Your task to perform on an android device: On the Drive app, share the pdf of A Voyage to the Moon by Cyrano de Bergera with my friend, Amelia Miller, on her gmail account (amelia.miller2709@gmail.com).
Image 0: 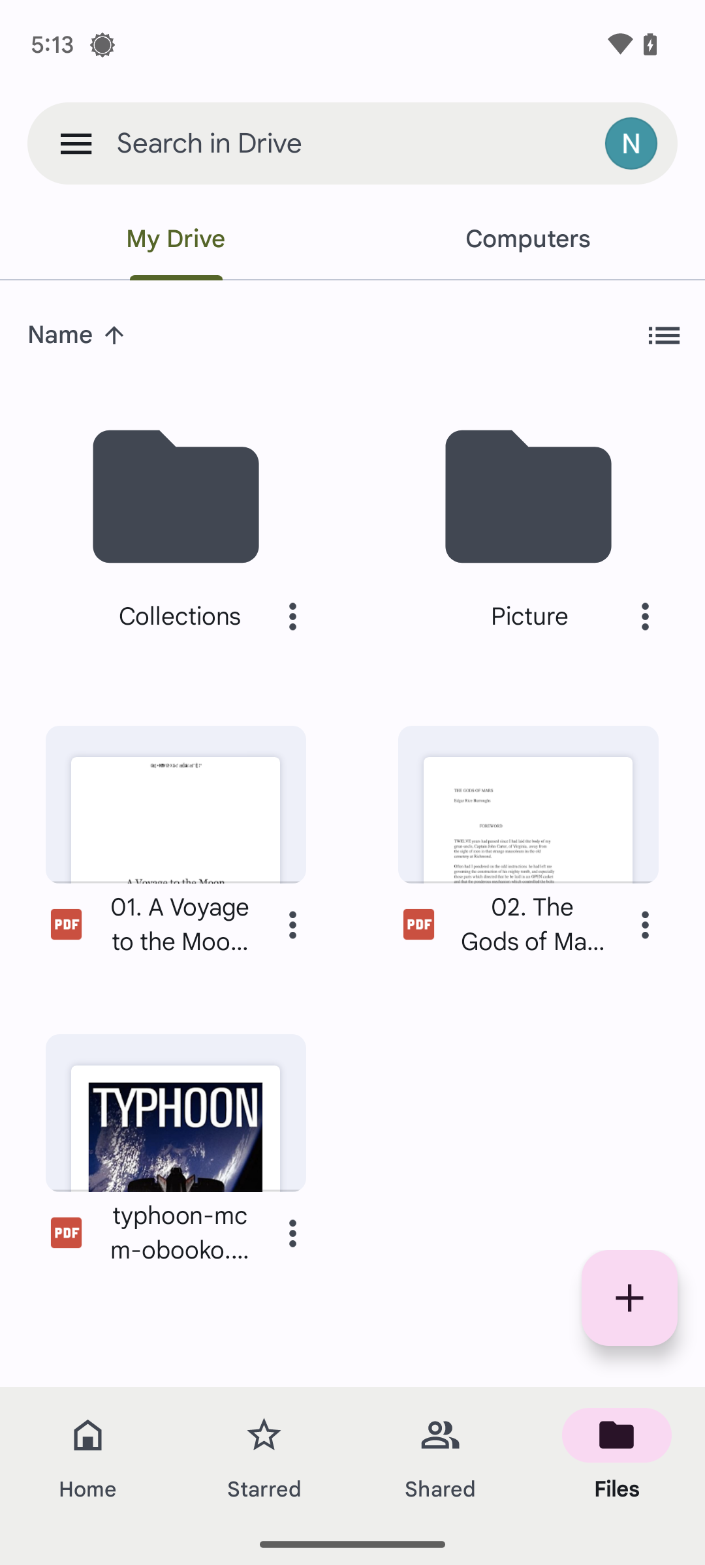
Click on the three dot icon of the file A Voyage to the Moon by Cyrano de Bergera.
Step 0: click (292, 925)
Image 1: 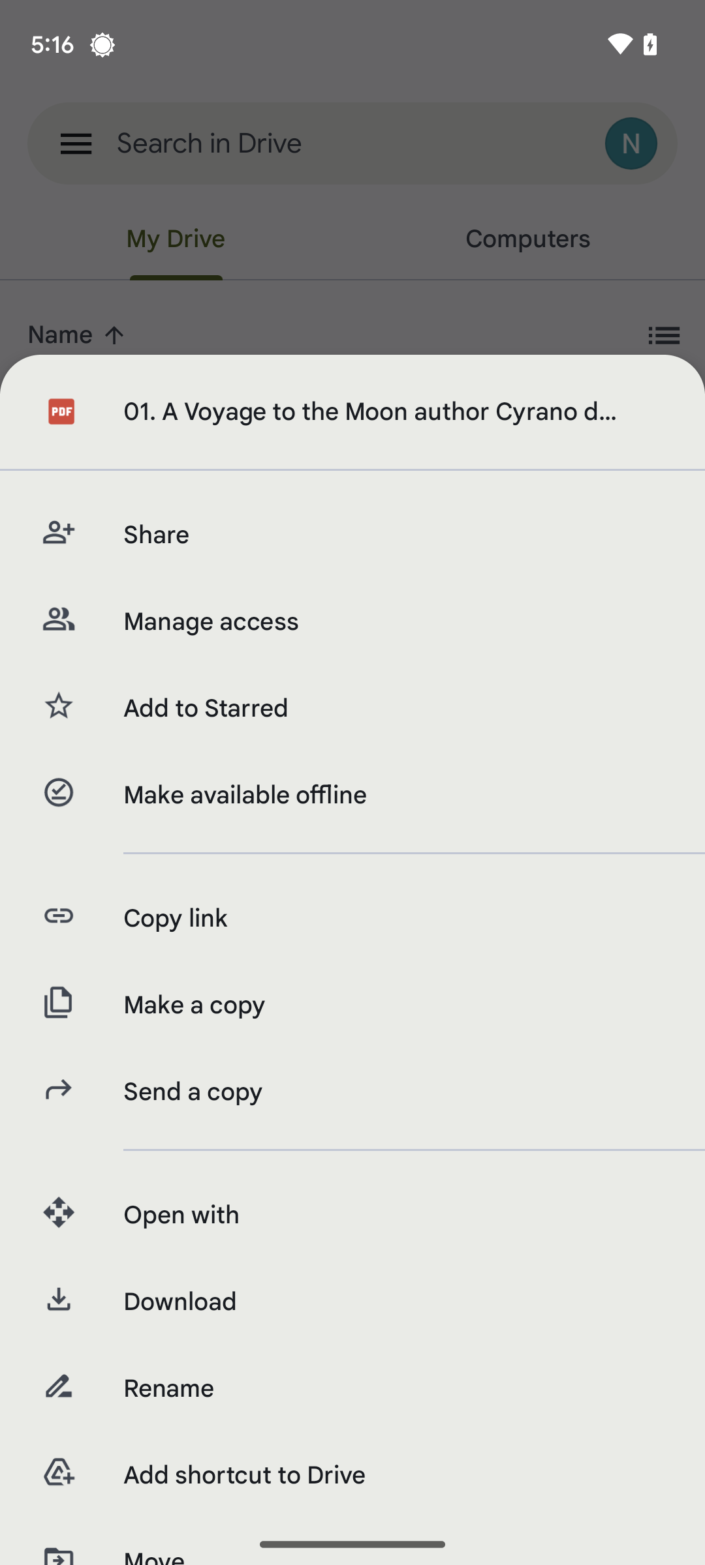
Click on the Share tab.
Step 1: click (393, 535)
Image 2: 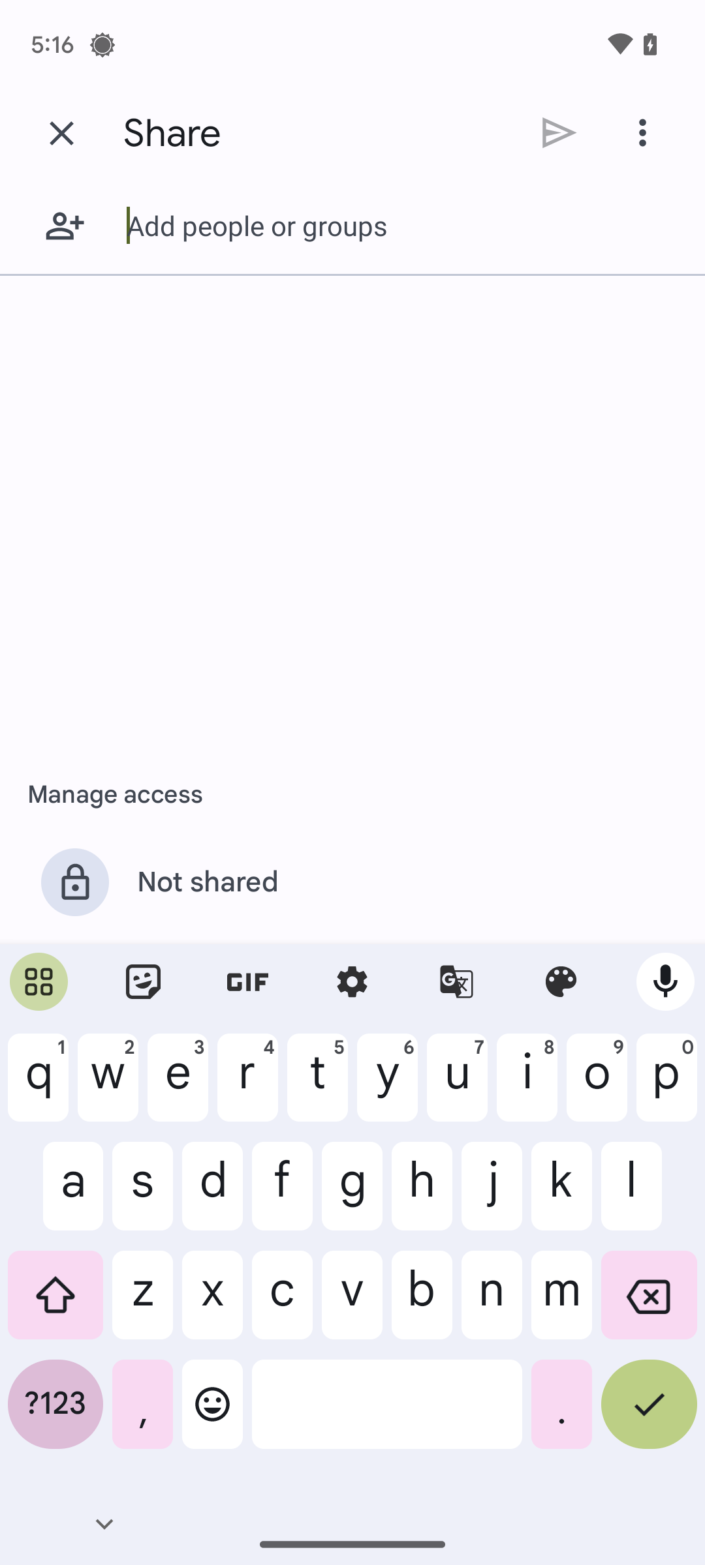
Type in amelia.miller2709@gmail.com.
Step 2: type "amelia.miller2709@gmail.com"
Image 3: 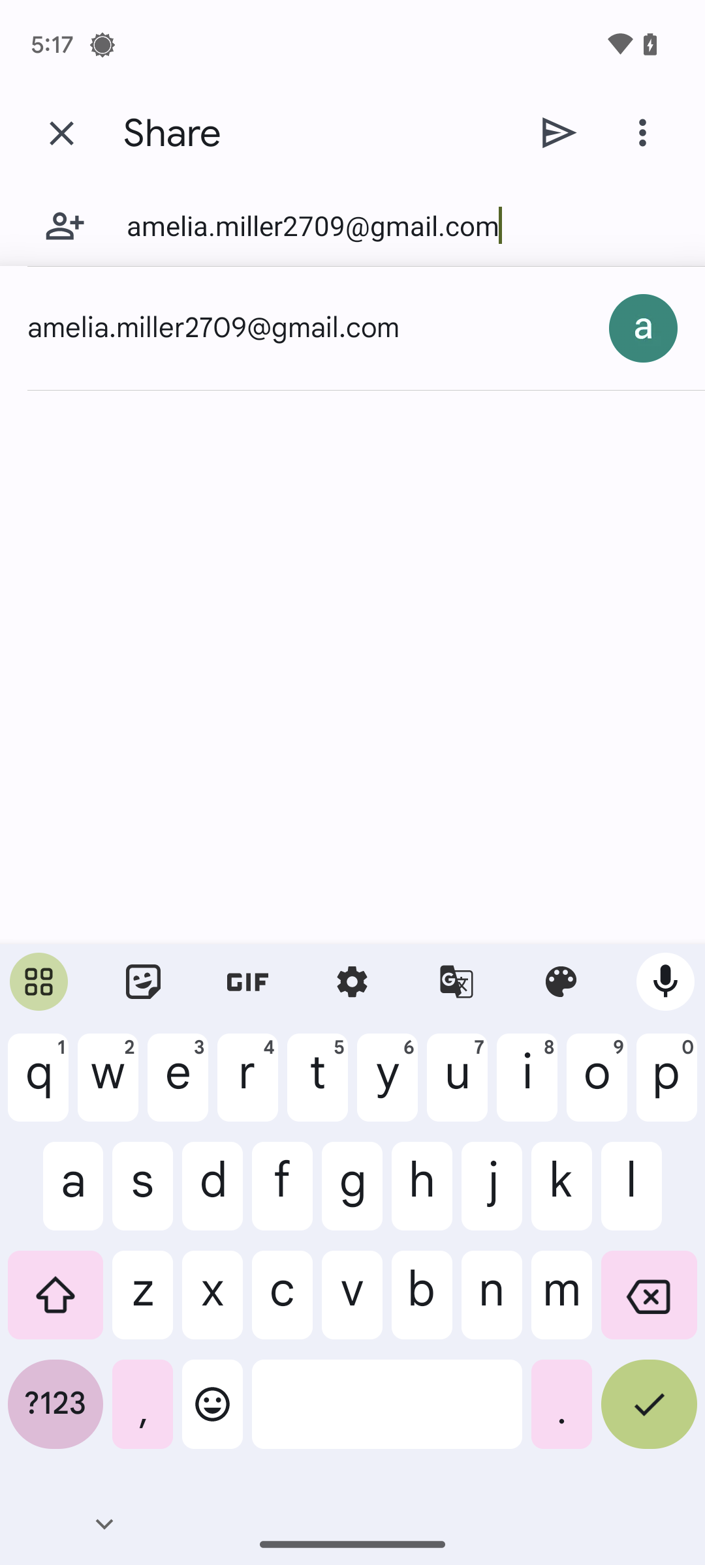
Click on the tick icon at the bottom-right corner of the keyboard.
Step 3: click (649, 1414)
Image 4: 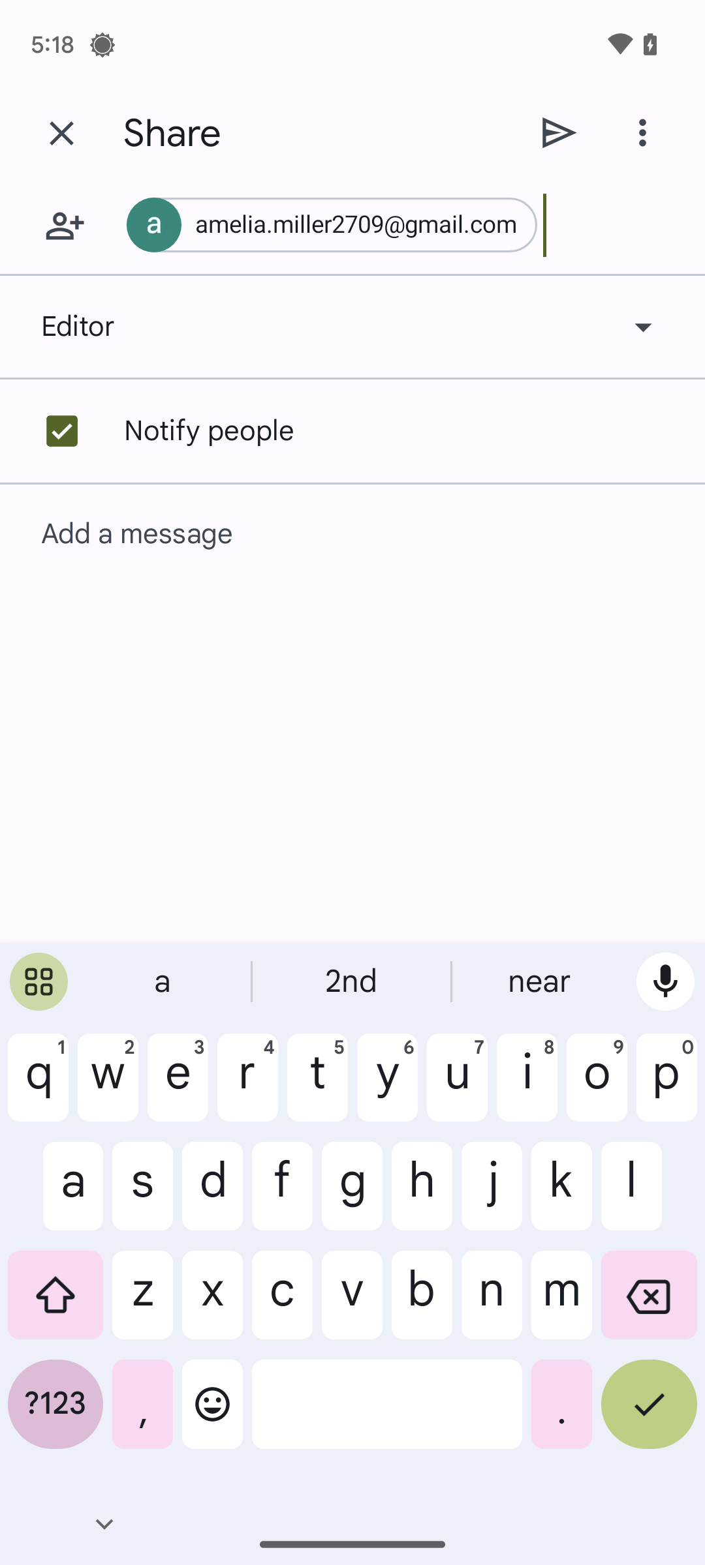
At the top of the screen, click on the Send icon.
Step 4: click (559, 132)
Image 5: 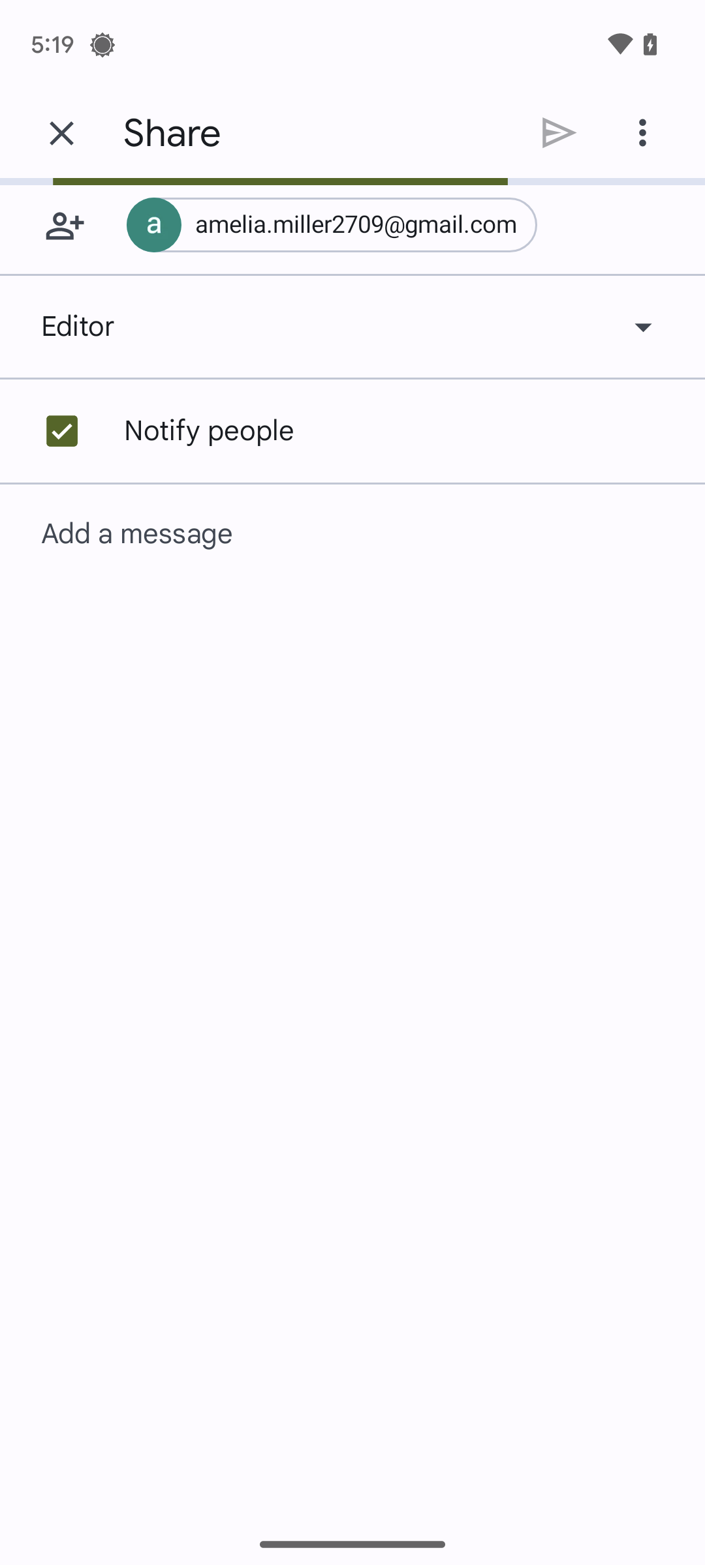
At the top of the screen, click on the Send icon.
Step 5: wait